Your task to perform on an android device: Add the Running casual men's sports shoes to the add to watchlist
Image 0: 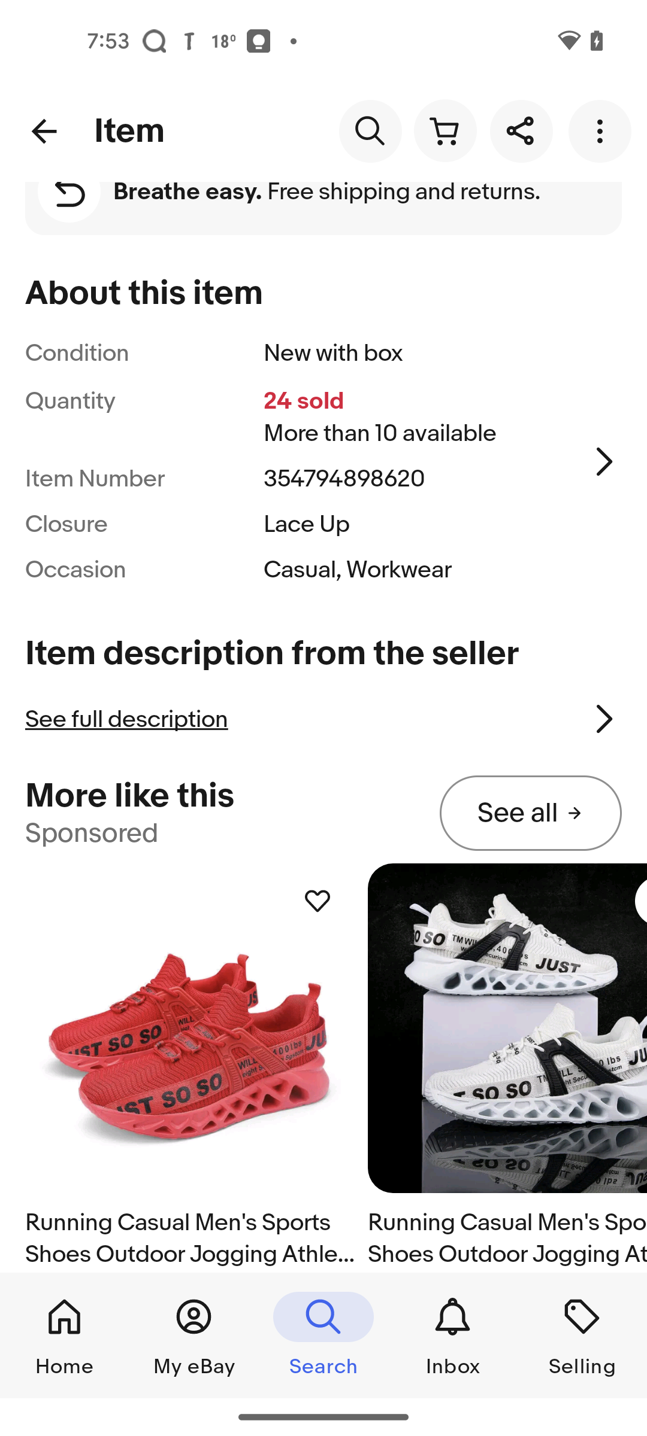
swipe down to add to watchlist
Step 0: scroll up
Image 1: 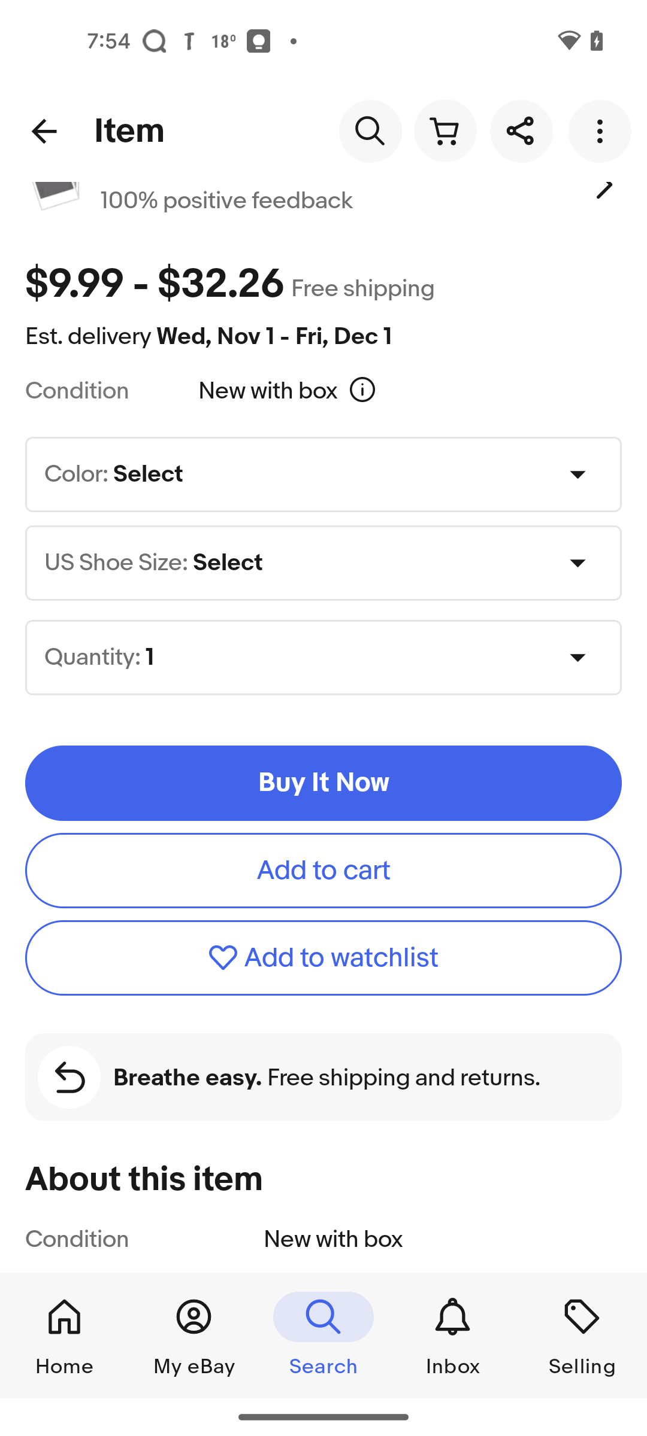
click on the add to watchlist button
Step 1: click (323, 957)
Image 2: 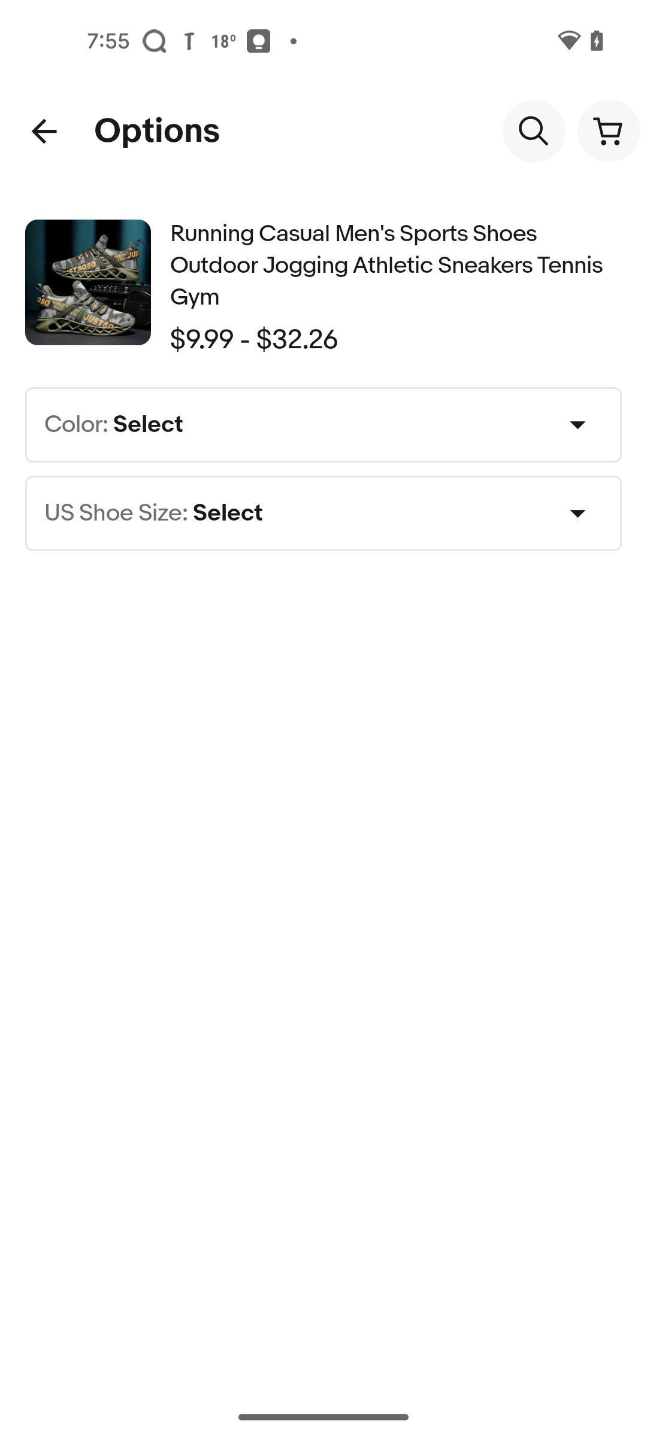
click on select color
Step 2: click (285, 425)
Image 3: 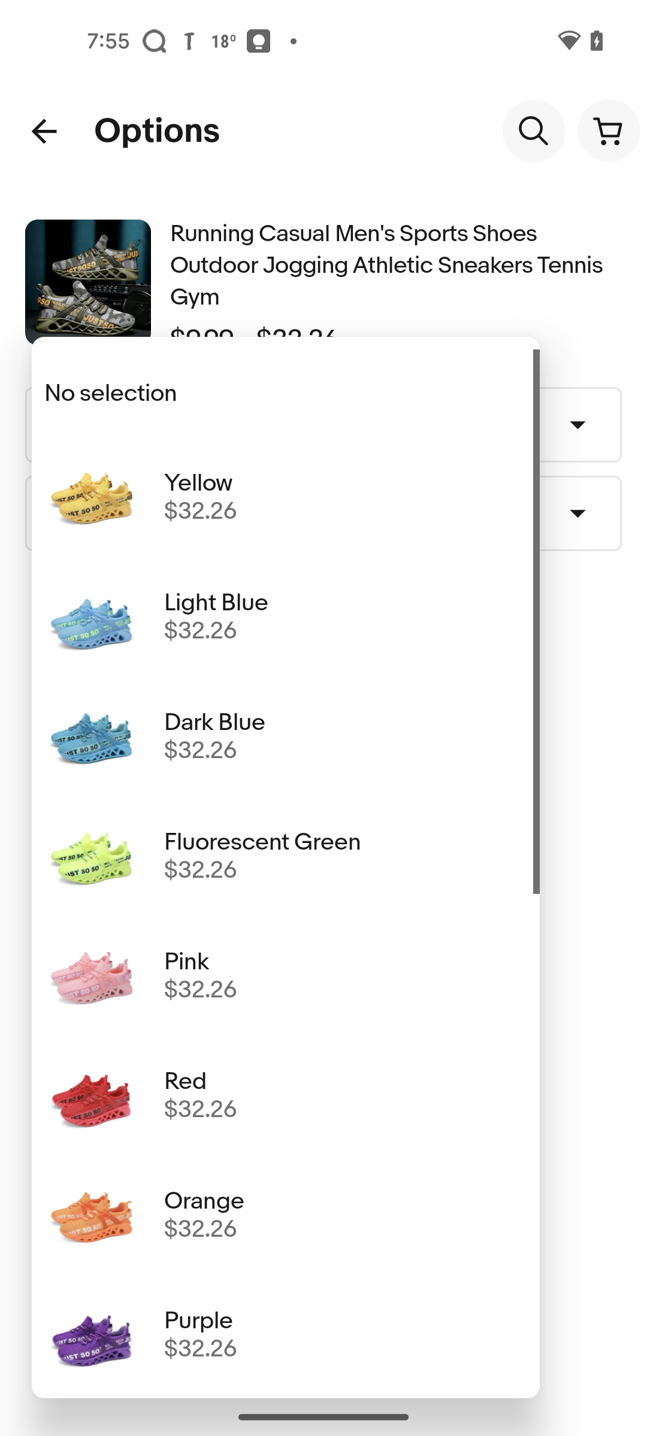
select dark blue
Step 3: click (346, 722)
Image 4: 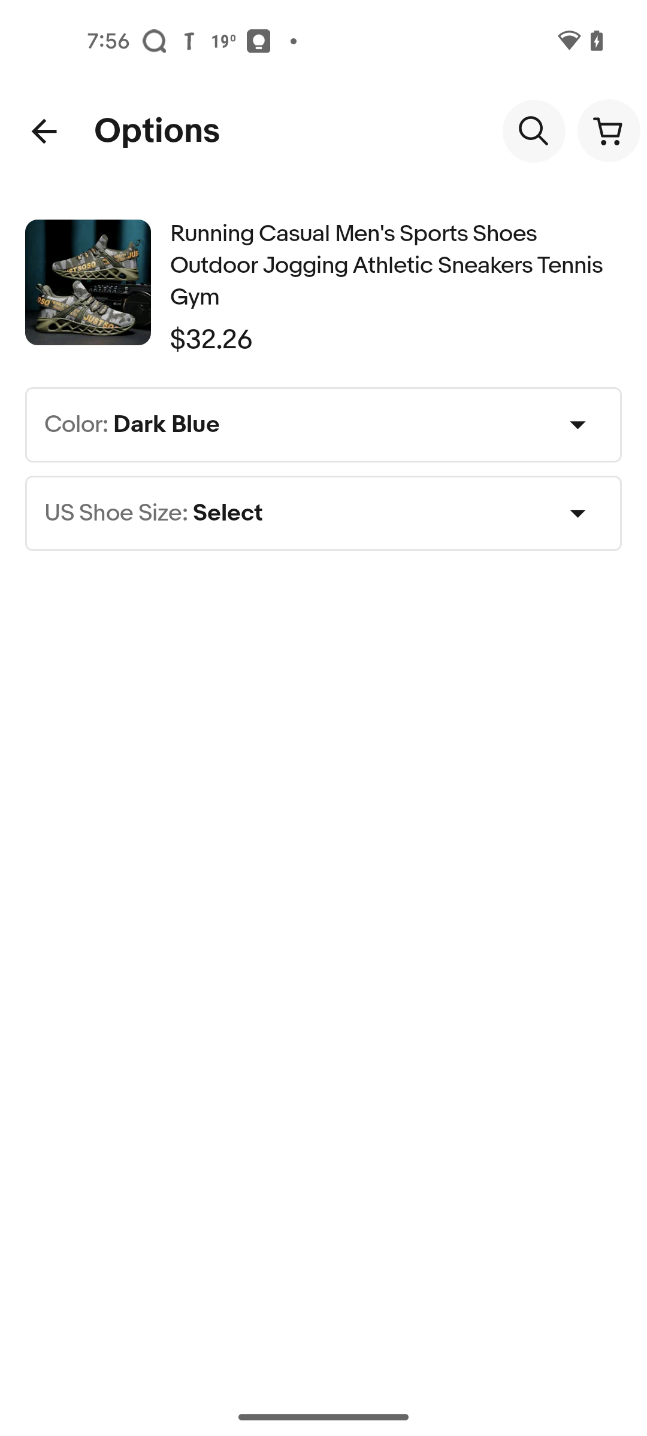
click on the shoe size
Step 4: click (285, 513)